Your task to perform on an android device: Track how much i learned Portuguese from this app.
Image 0: 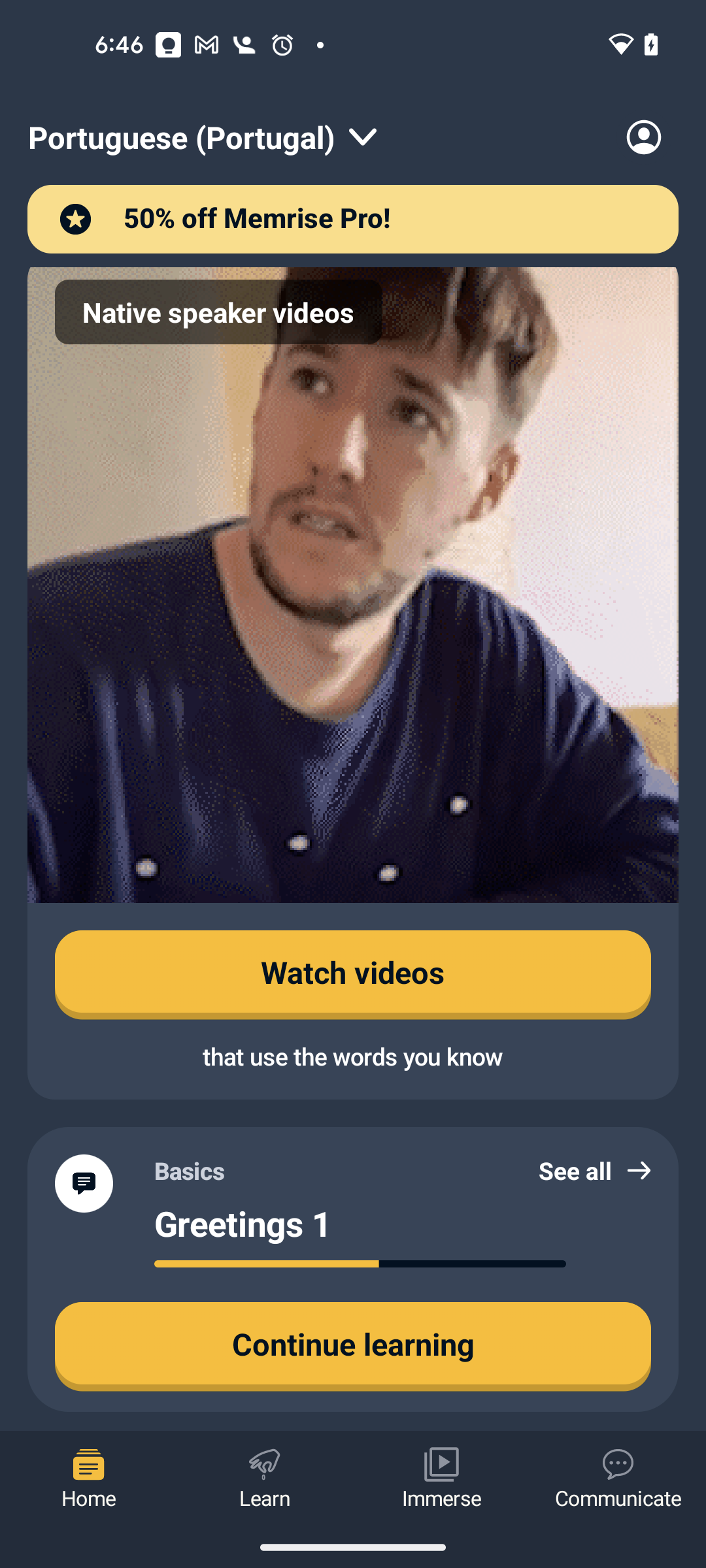
Click on the Learn tab at the bottom of the screen
Step 0: click (265, 1497)